Your task to perform on an android device: I want to buy the shoes from the Clohco brand, so search for the shoes for me from the Clohco brand in the Temu app.
Image 0: 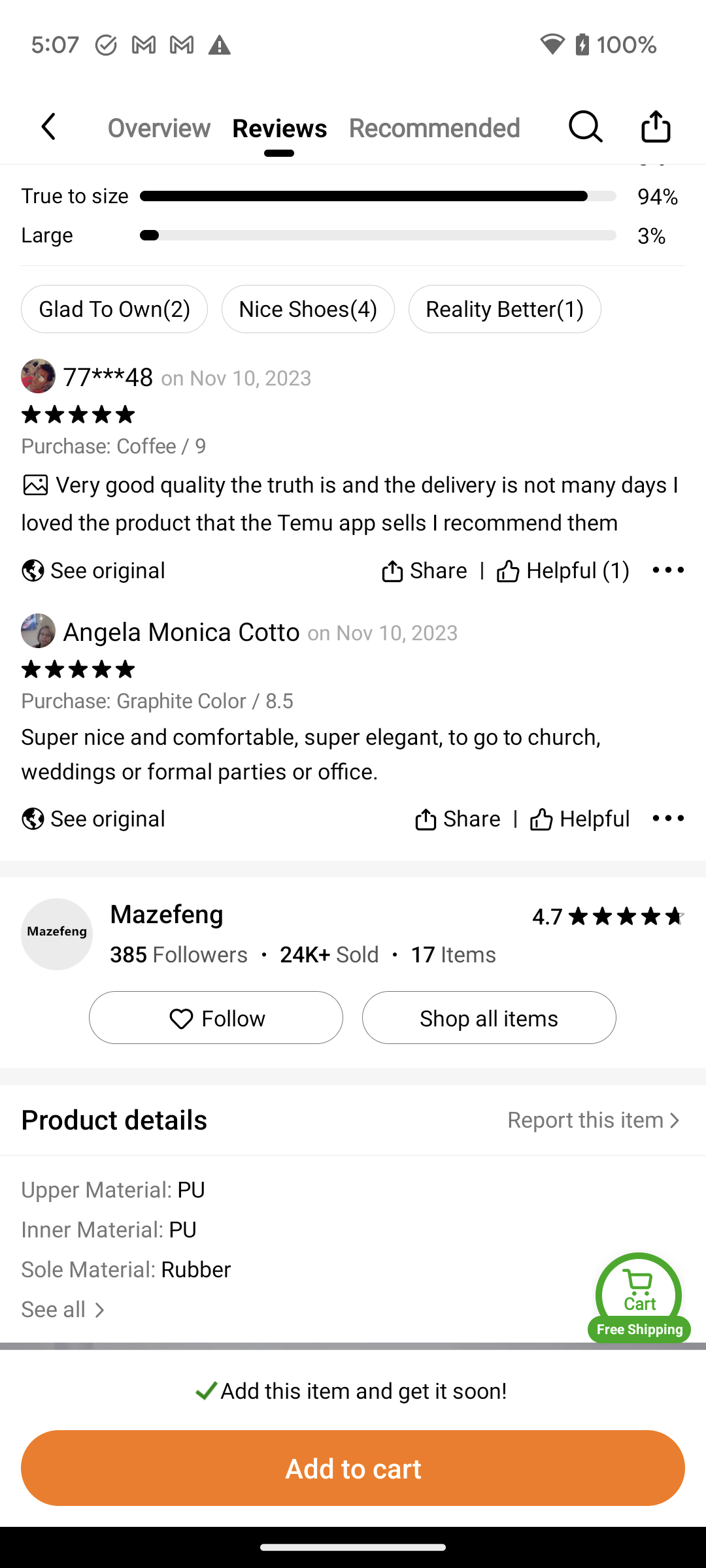
Click on the search icon to search for the Clohco brand shoes.
Step 0: click (584, 125)
Image 1: 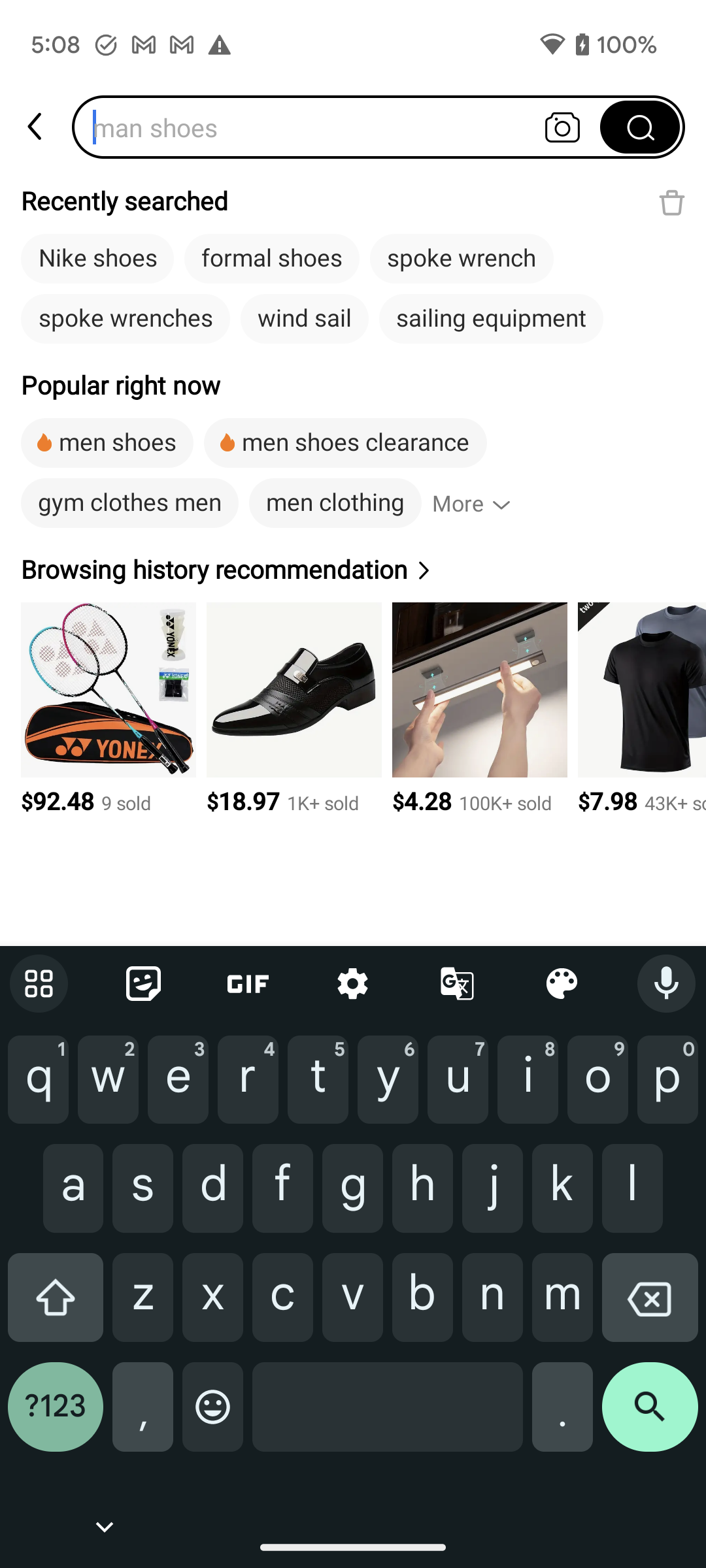
Type Clohco shoes in the search bar to search for the shoes.
Step 1: type "Clohco shoes."
Image 2: 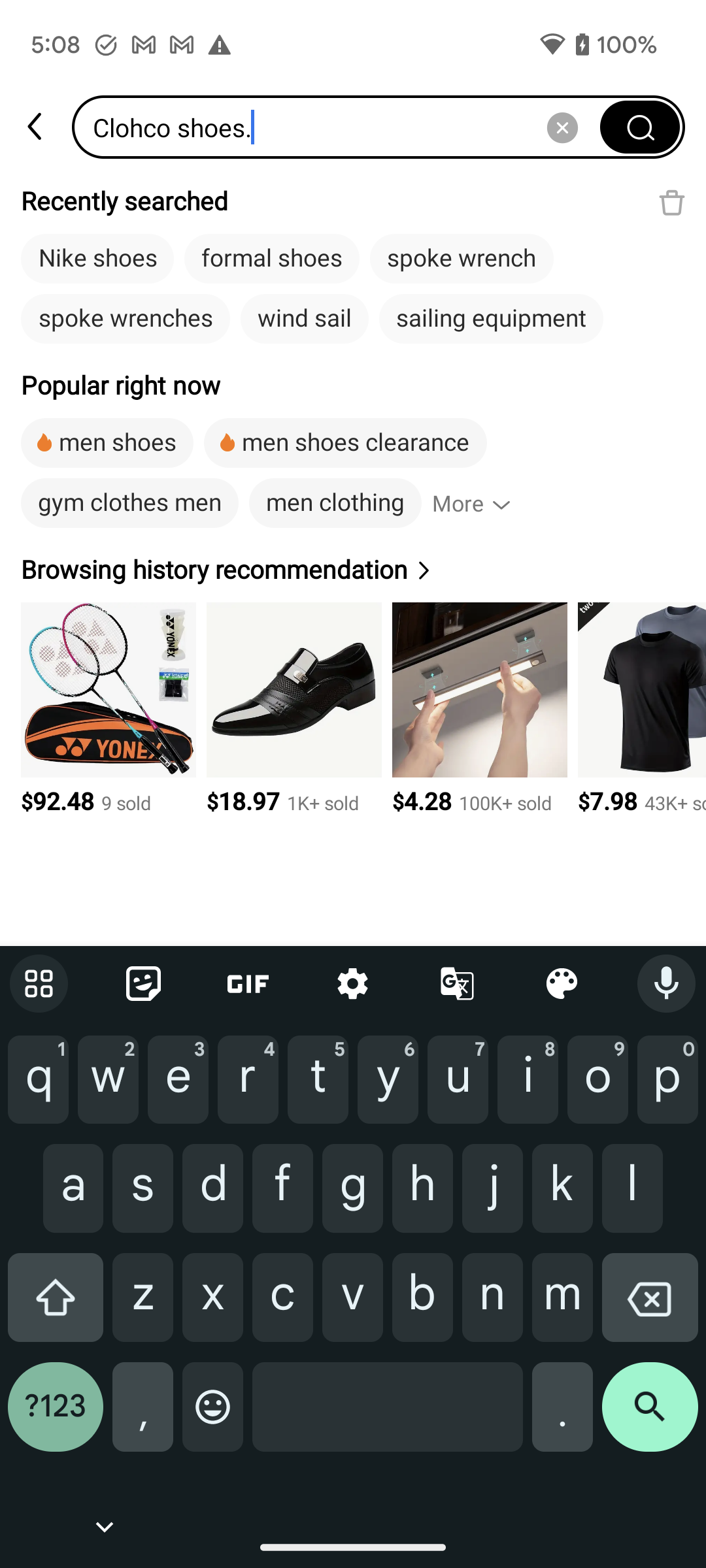
Click on the search icon at the bottom right corner of the screen to view the search result.
Step 2: click (650, 1417)
Image 3: 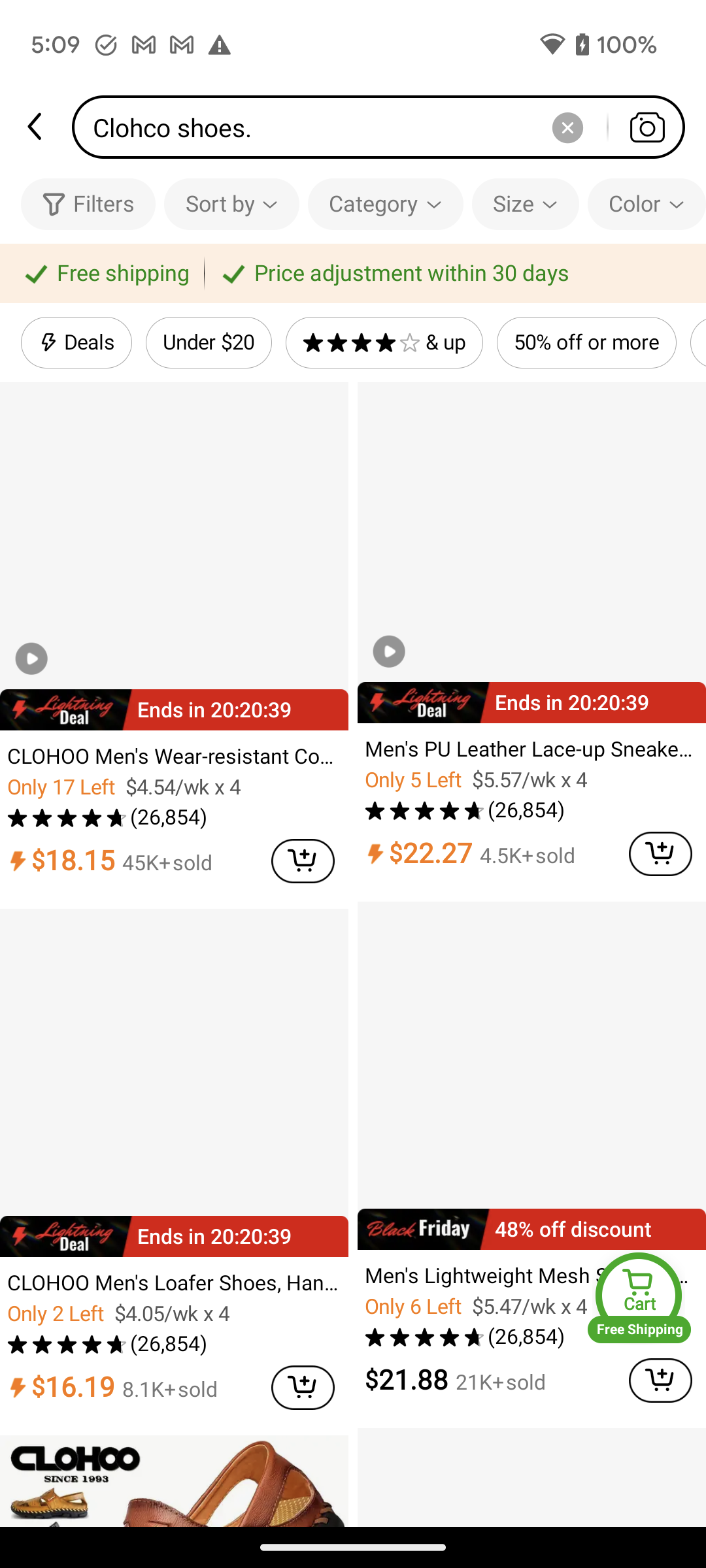
Click on the search icon at the bottom right corner of the screen to view the search result.
Step 3: wait